Your task to perform on an android device: Open the REI Co-op  app and search Cycle headlight 
Image 0: 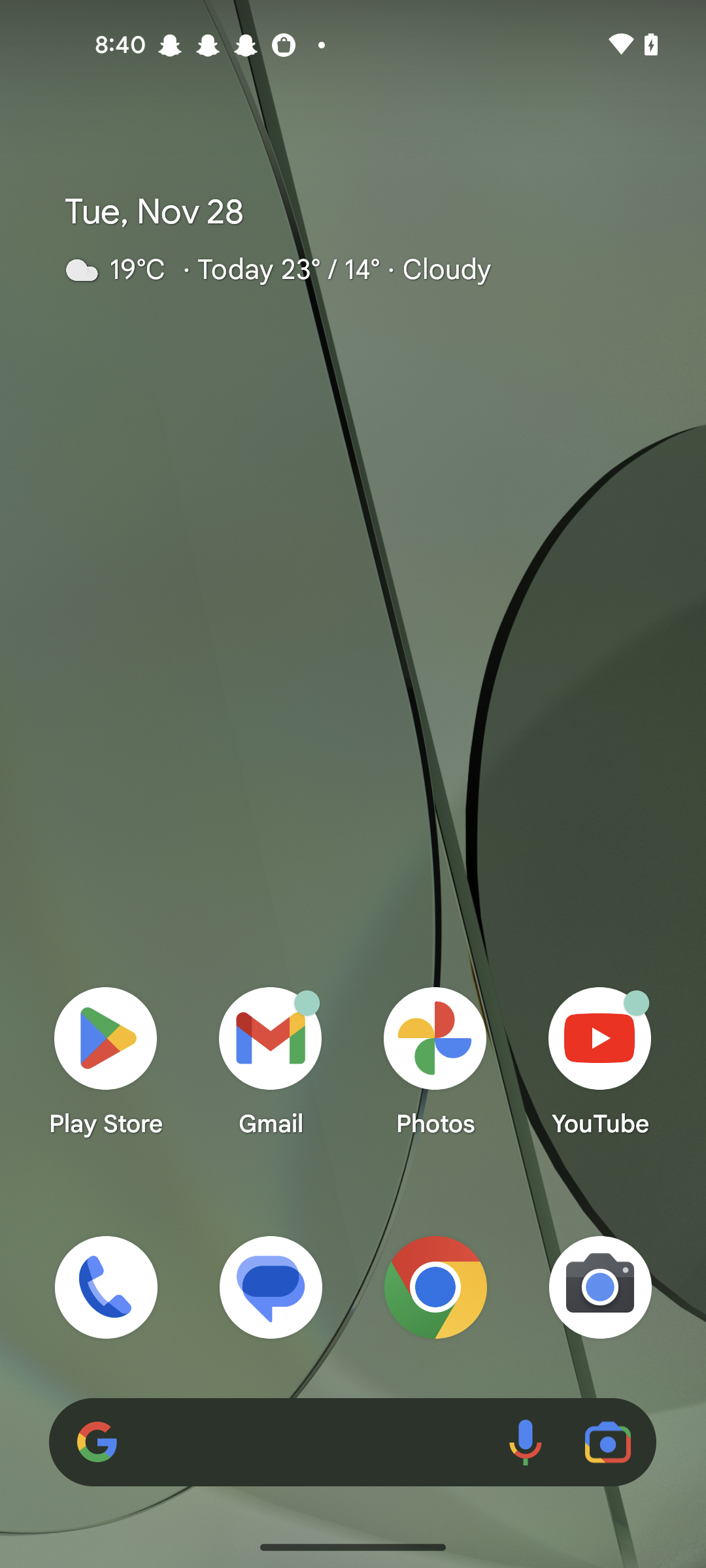
Open the REI Co-op app
Step 0: open app "REI Co-op"
Image 1: 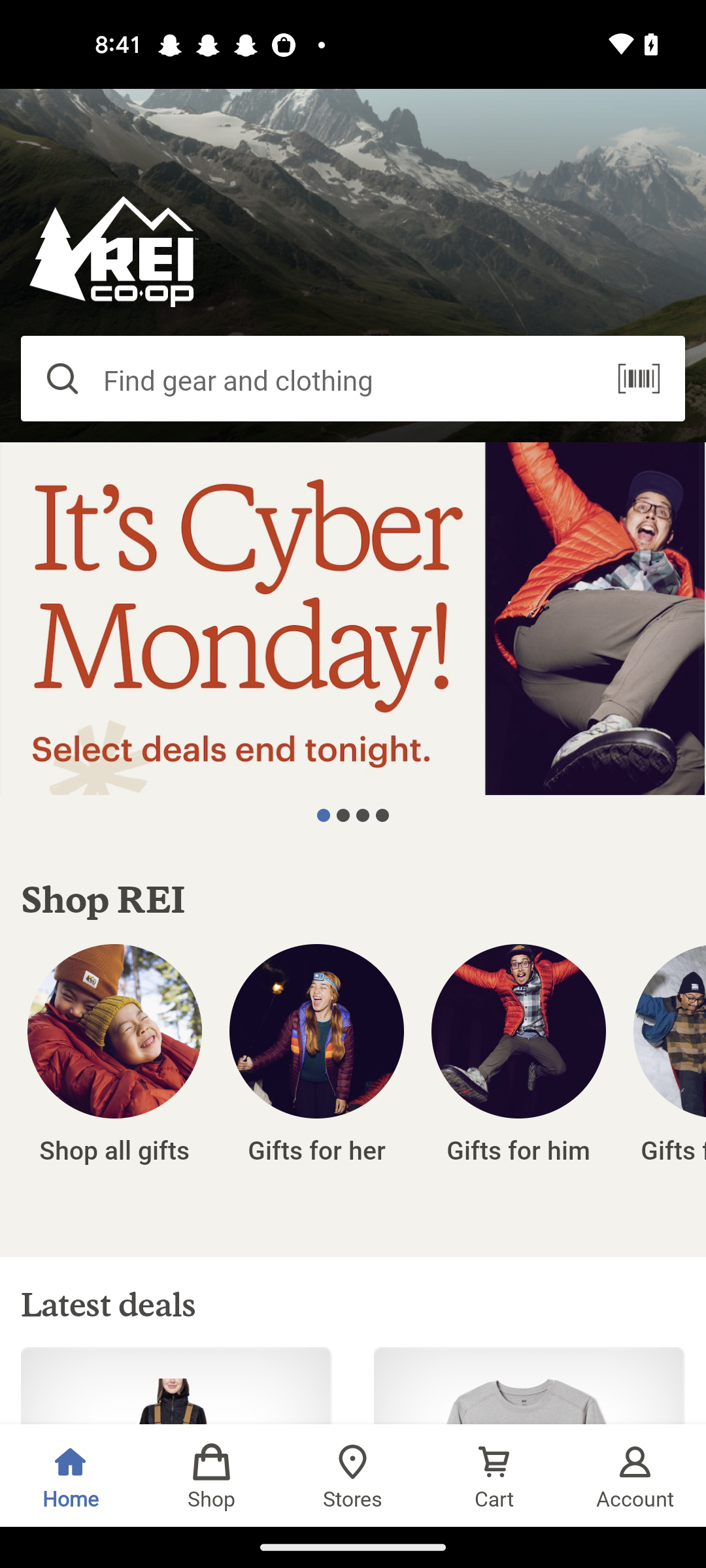
Click on the search bar 
Step 1: click (339, 380)
Image 2: 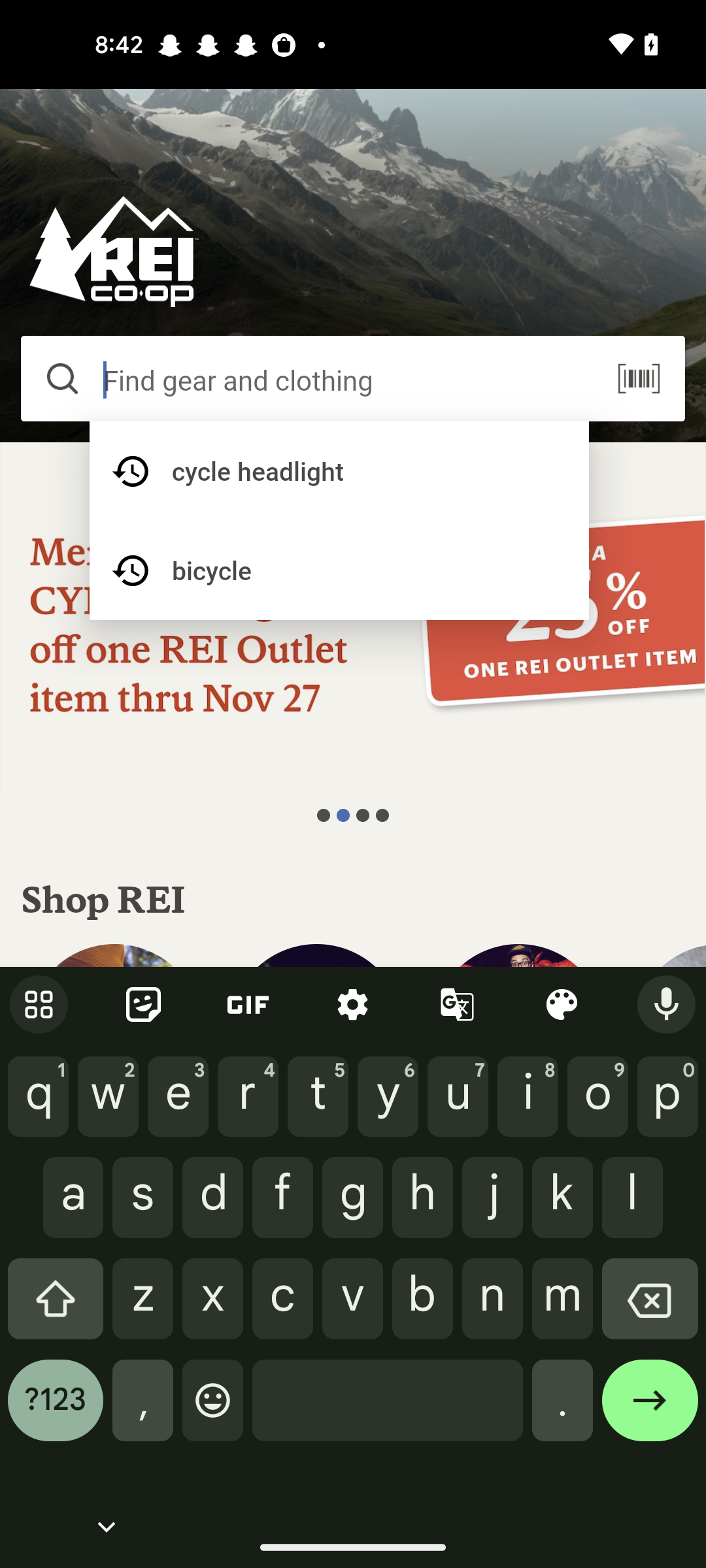
Click on the search bar 
Step 2: wait
Image 3: 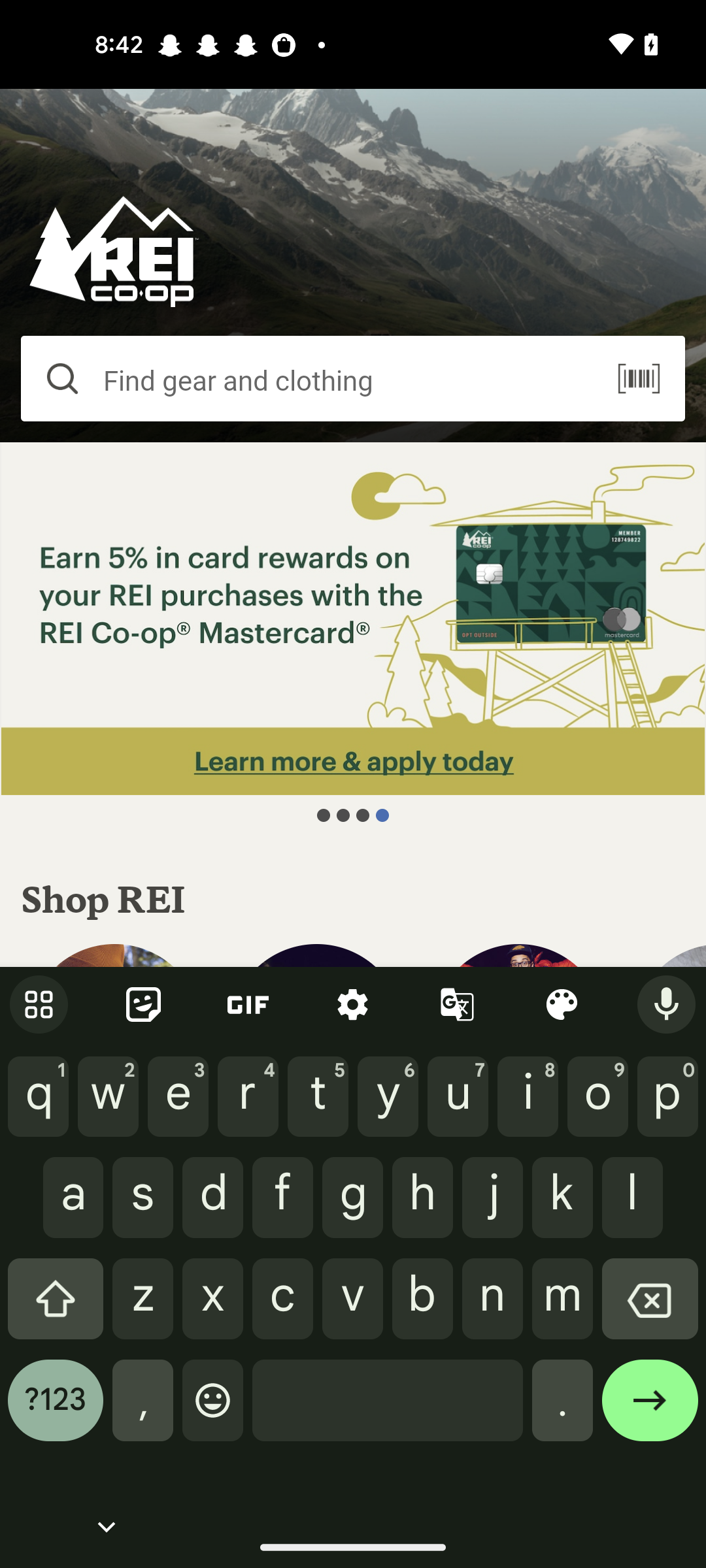
Enter a product as Cycle headlight
Step 3: type "Cycle headlight"
Image 4: 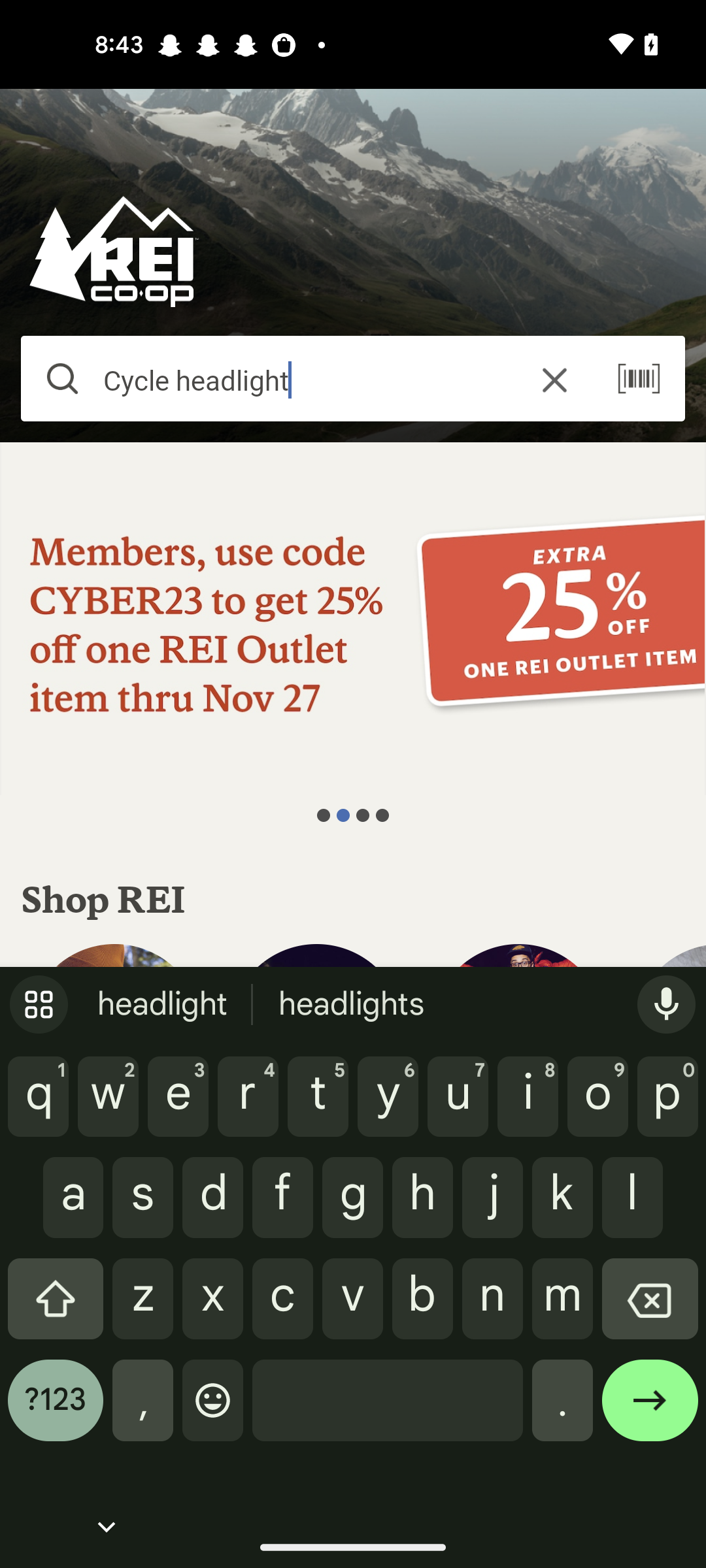
Click on the enter icon
Step 4: click (650, 1410)